Your task to perform on an android device:  Open the Easy note app and edit the title of Gym note to Crossfit 
Image 0: 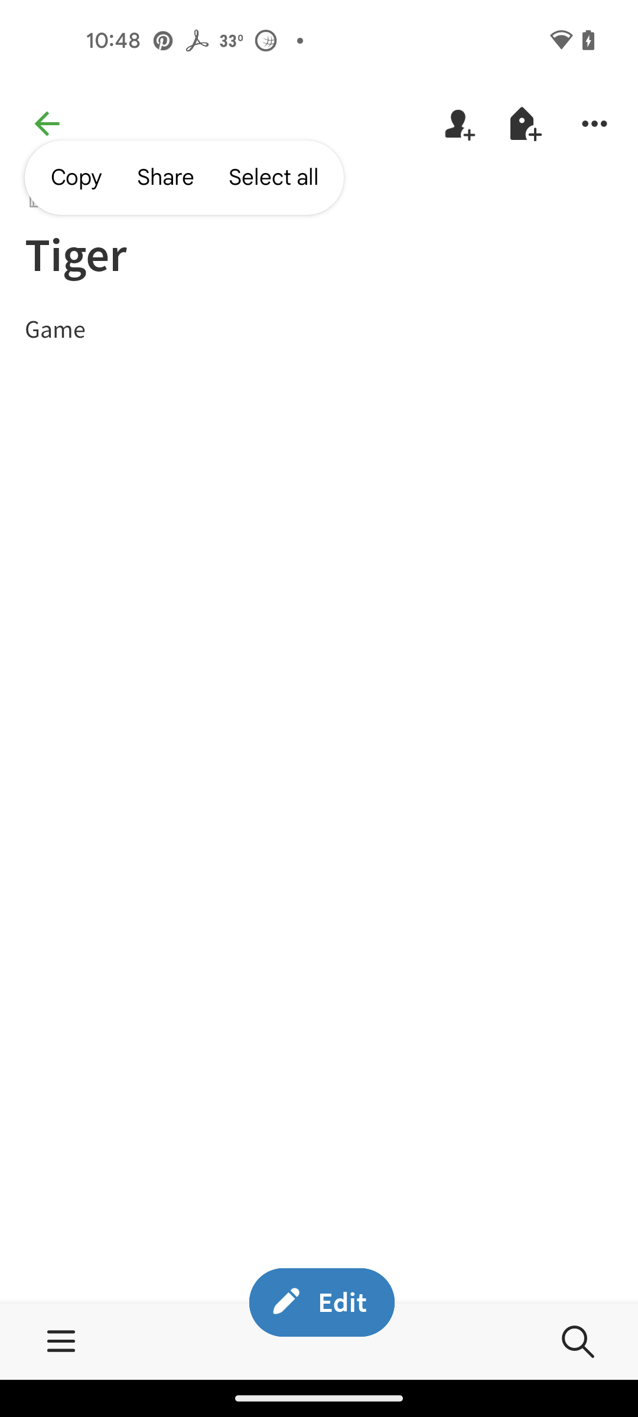
Open the Easy note app
Step 0: open app "Easy Notes"
Image 2: 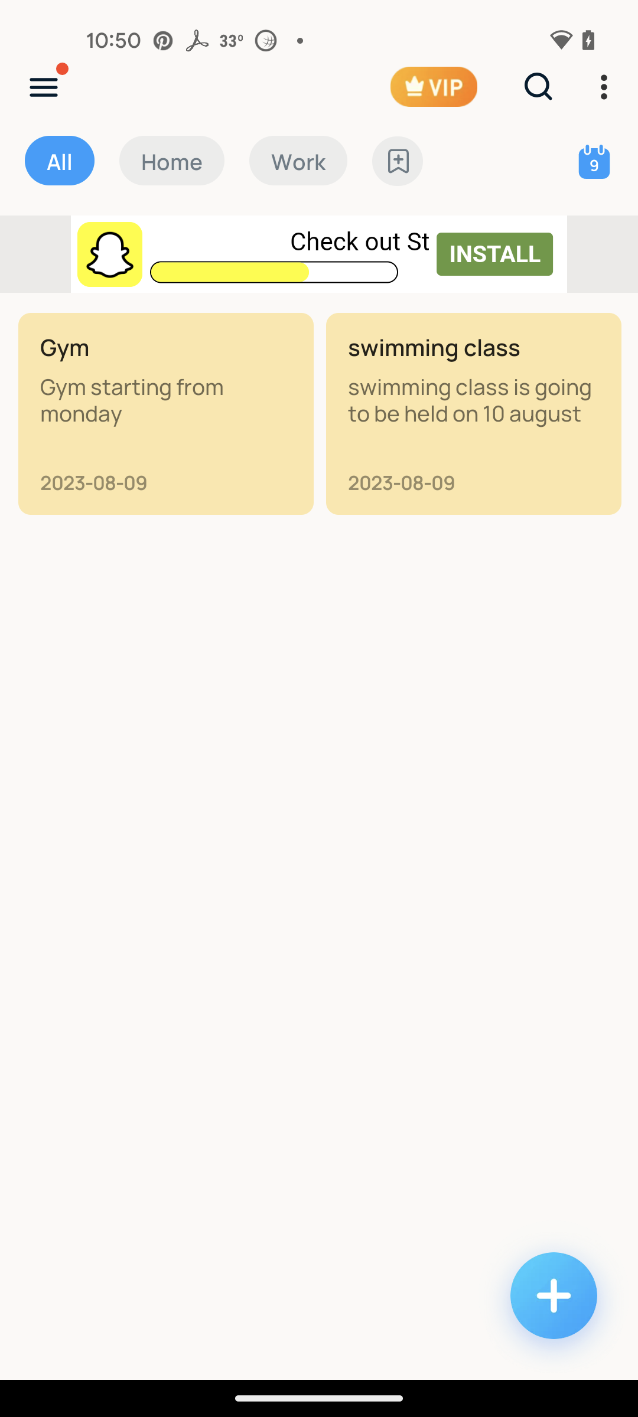
click on the Gym note
Step 2: click (166, 345)
Image 3: 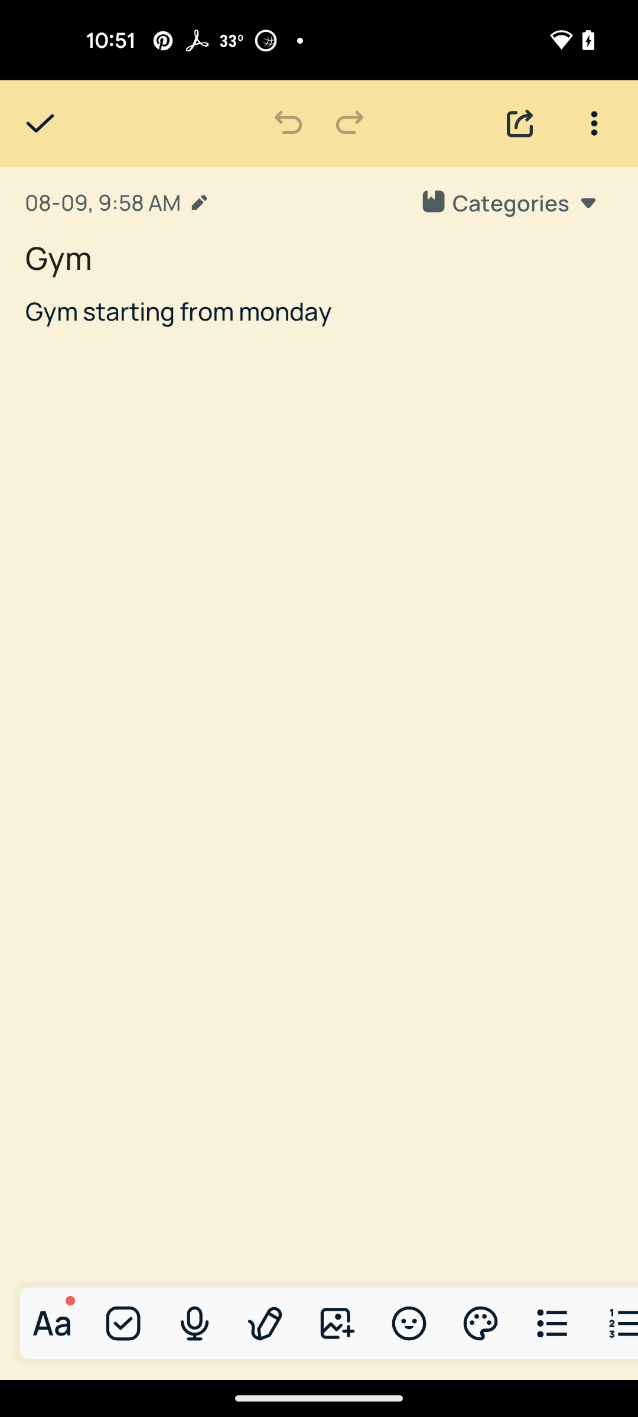
click on the title Gym
Step 3: click (318, 256)
Image 4: 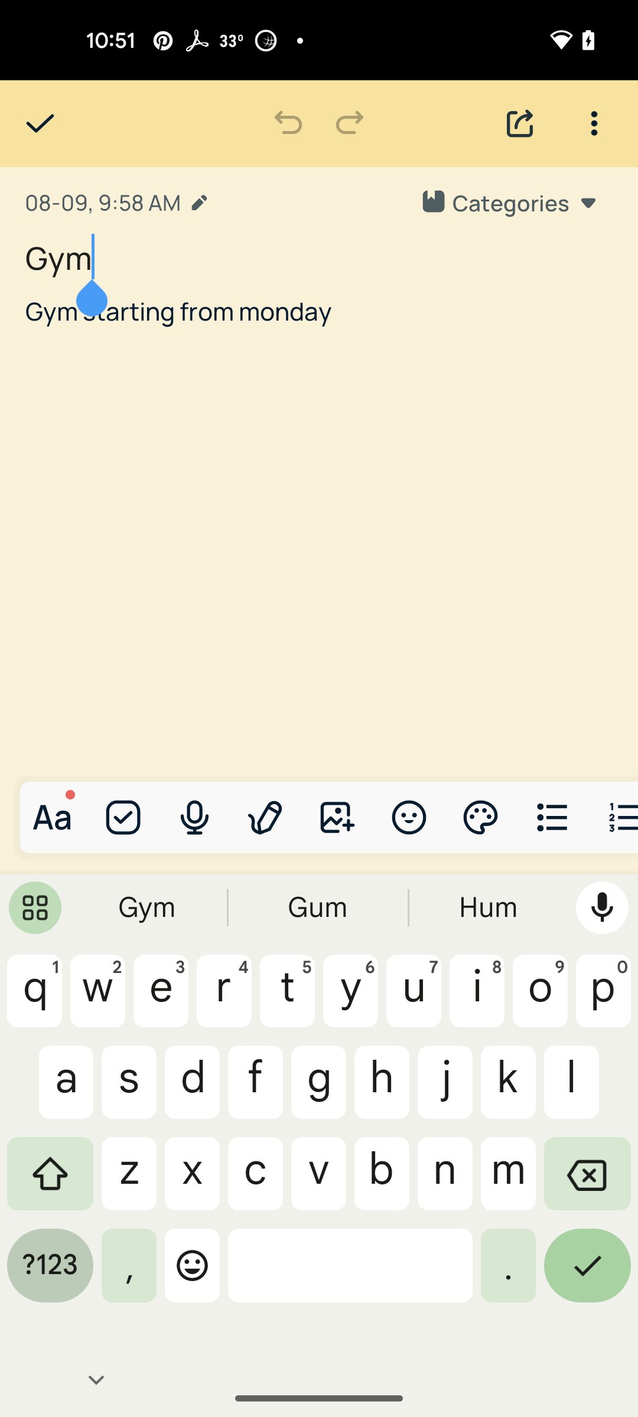
enter new title Crossfit
Step 4: type "crossfit"